Your task to perform on an android device: since my mother cracked my window glass and I need to replace with new one, so I want to comapare Tempered glass wall art stained wall art with the other similar products so I can make up my mind about the best price in the Etsy app.
Image 0: 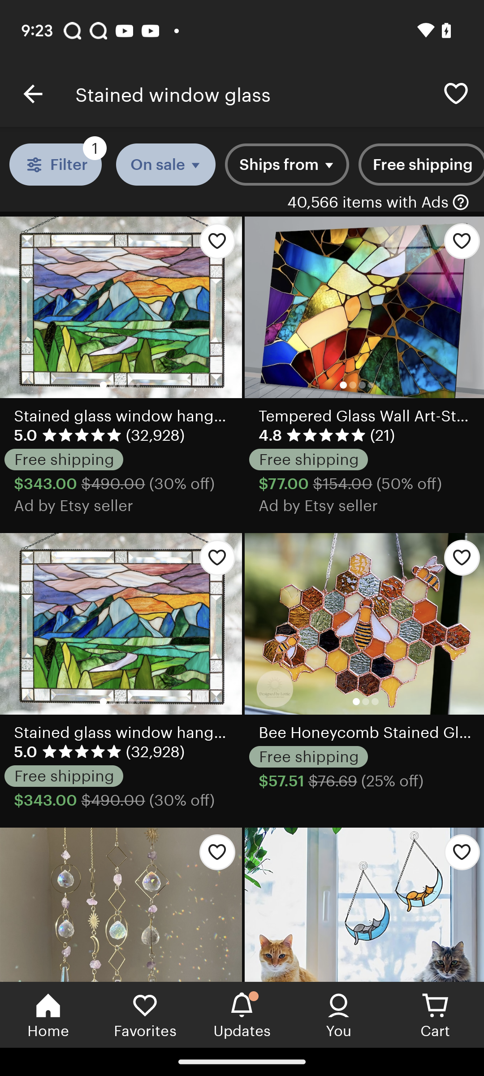
Click on the Tempered glass wall art stained wall art
Step 0: click (364, 307)
Image 1: 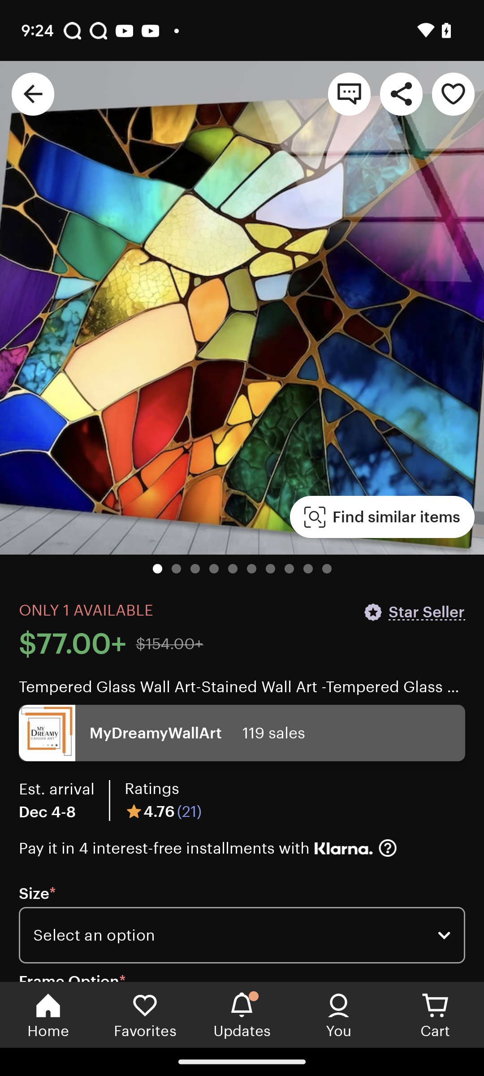
Click on the Find Similar items
Step 1: click (396, 517)